Your task to perform on an android device: Due to time constraints, I was unable to take breaks, therefore the plan had to be rescheduled. Save the Manhattan property you want to stay at with the Homesnap app.
Image 0: 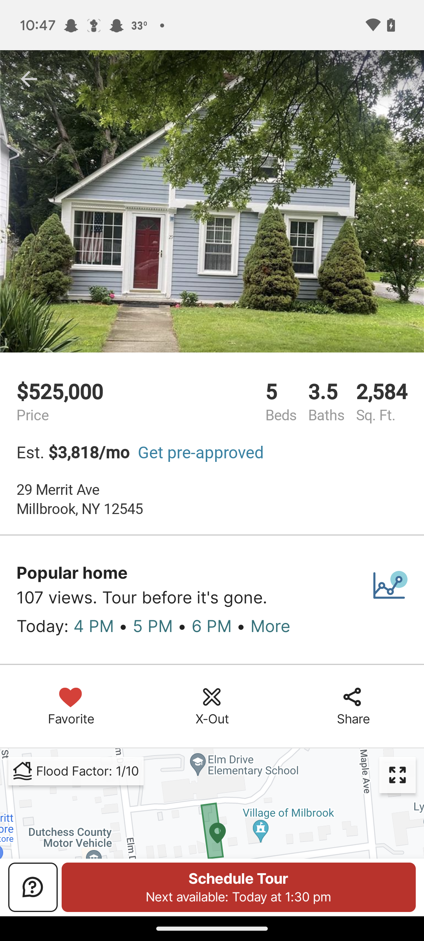
Open the homesnap app
Step 0: open app "Homesnap"
Image 1: 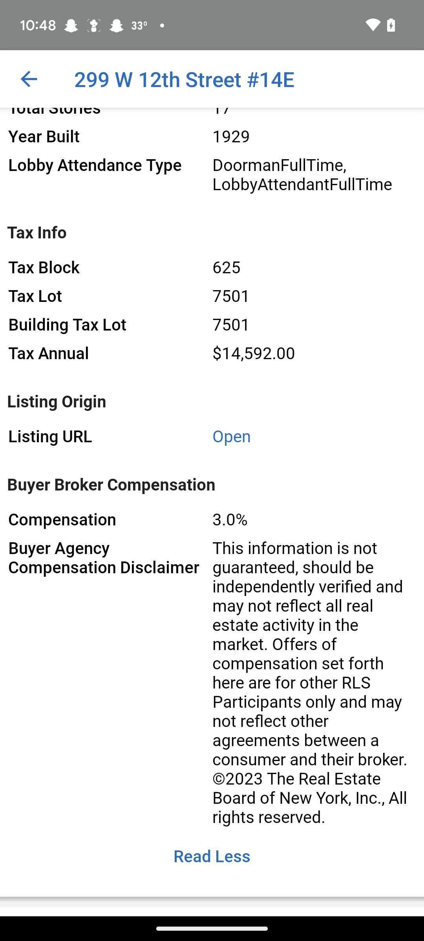
Go back to the previous screen
Step 1: press back button
Image 2: 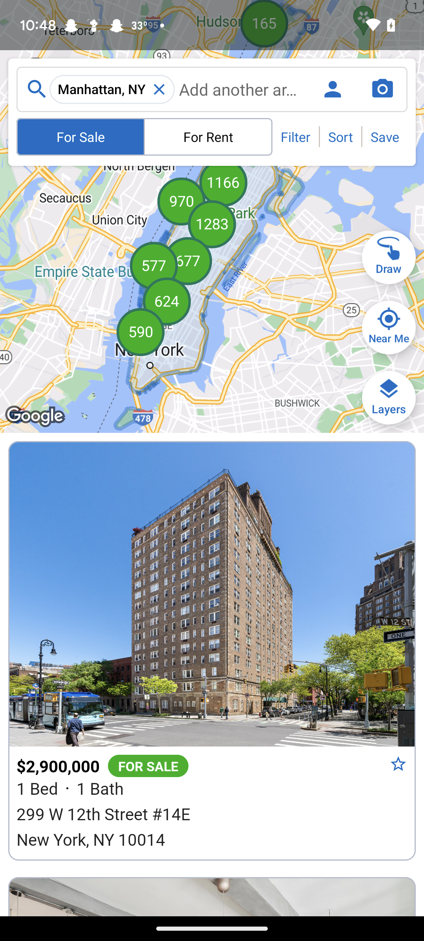
Open the "299 W 12th Street #14E" property
Step 2: click (212, 337)
Image 3: 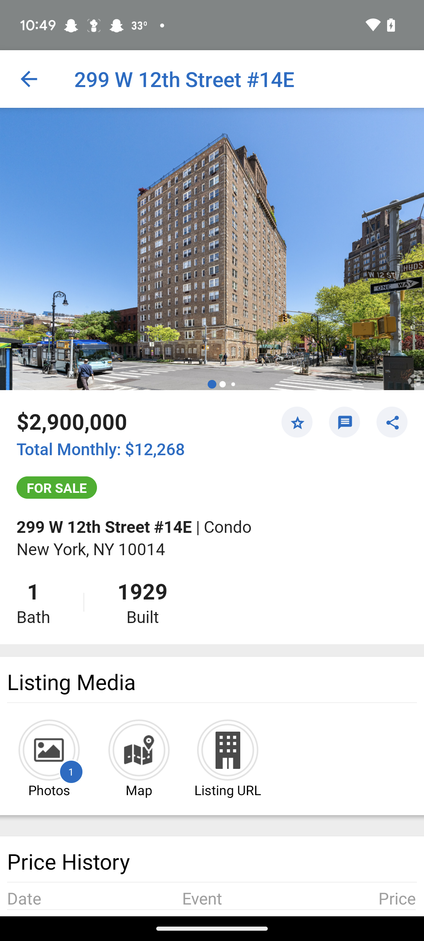
Click on the star icon on the screen
Step 3: click (297, 423)